Your task to perform on an android device: Add to cart this shirt for me.
Image 0: 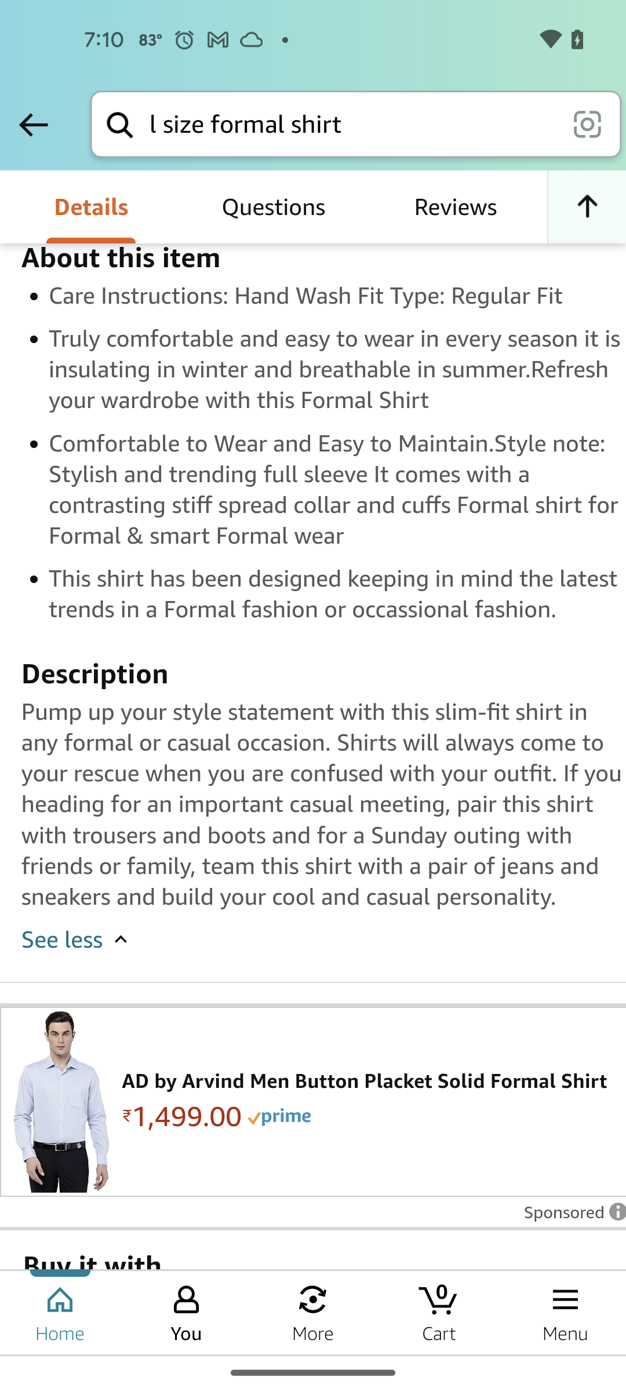
Scroll up to find the add to cart option
Step 0: scroll up
Image 1: 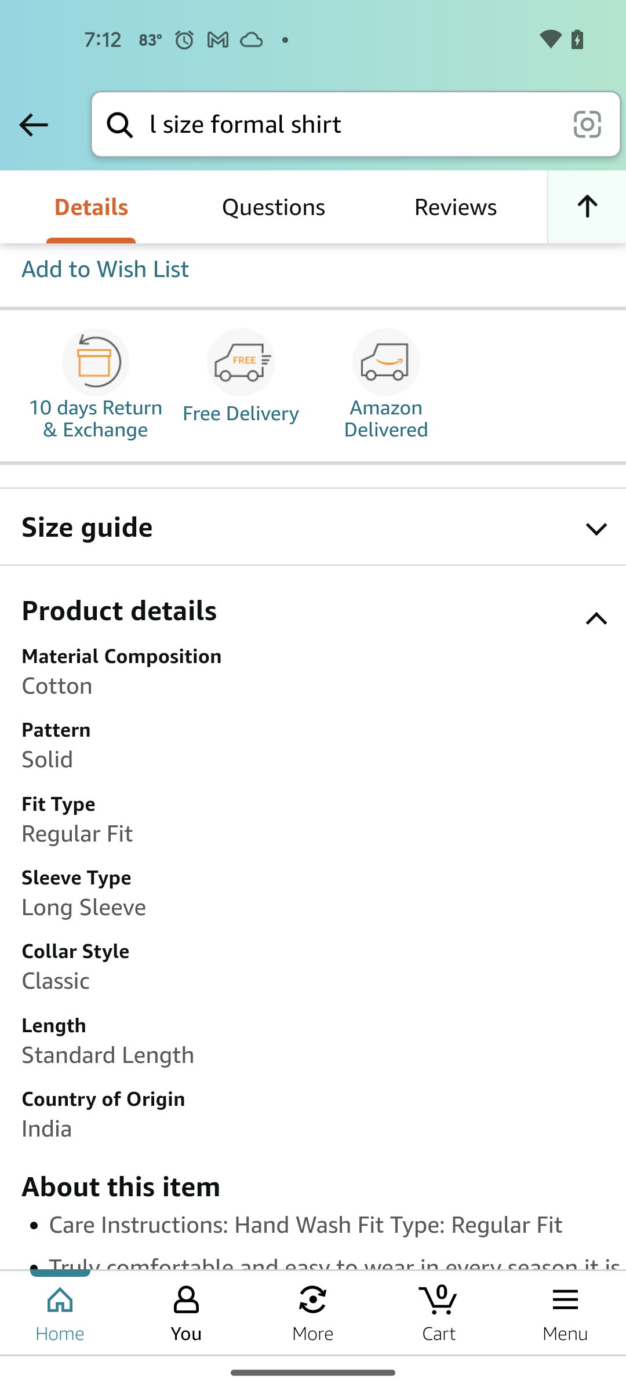
Scroll up to find the add to cart option
Step 1: scroll up
Image 2: 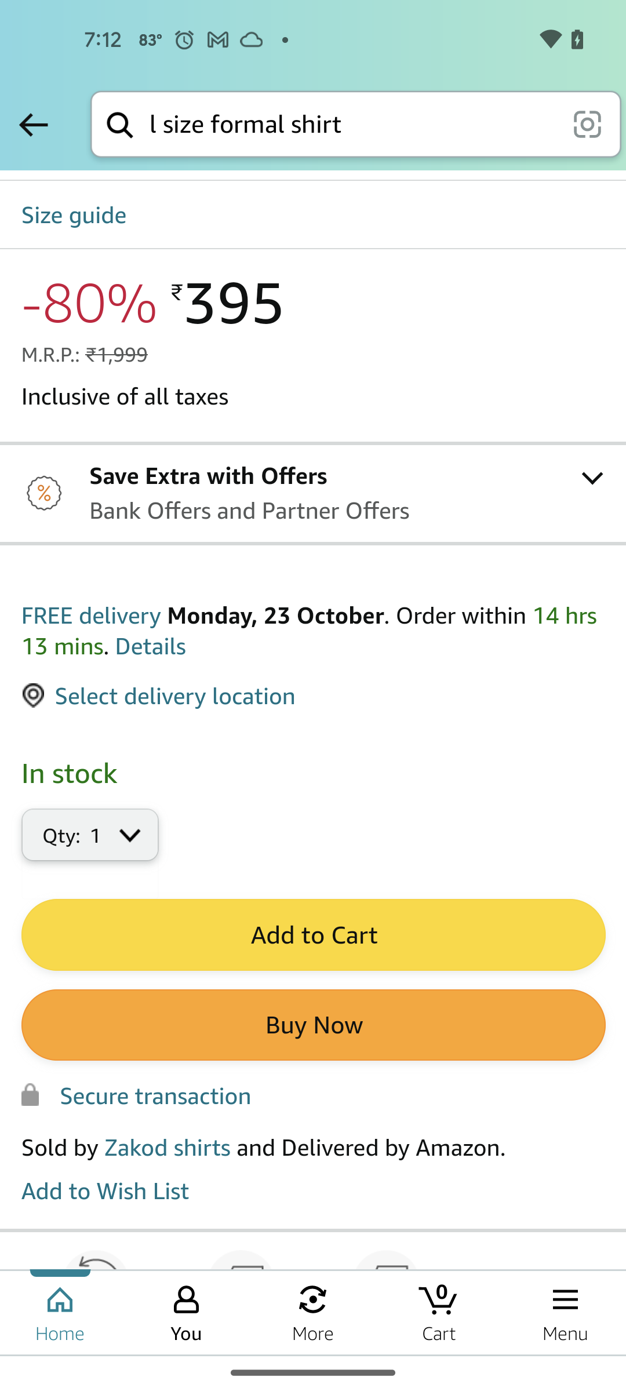
Click on the Add to Cart button
Step 2: click (312, 936)